Your task to perform on an android device: I want to try Snapchat app but didn't get the link to download look for the mail from Snapchat in the Gmail app
Image 0: 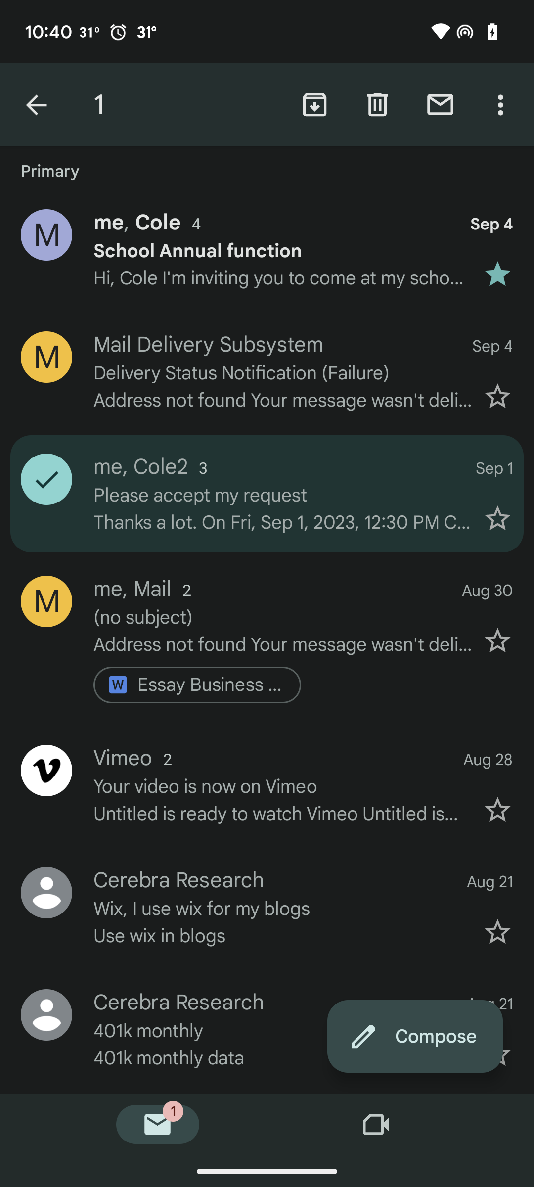
Click on the back arrow icon at the top left corner of the screen
Step 0: click (36, 105)
Image 1: 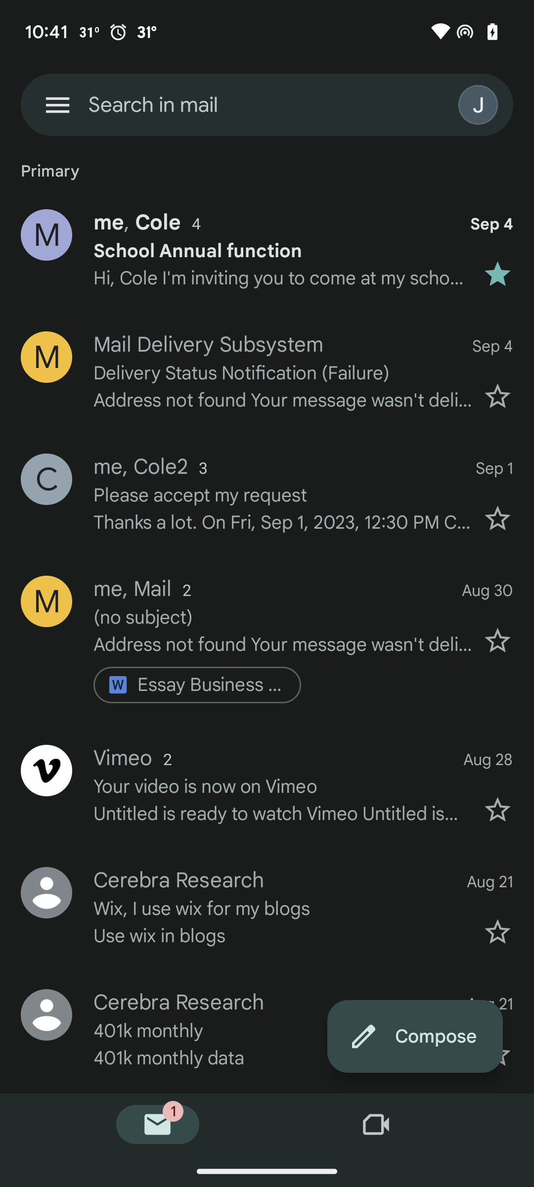
Click on the search bar at the top of the screen
Step 1: click (267, 105)
Image 2: 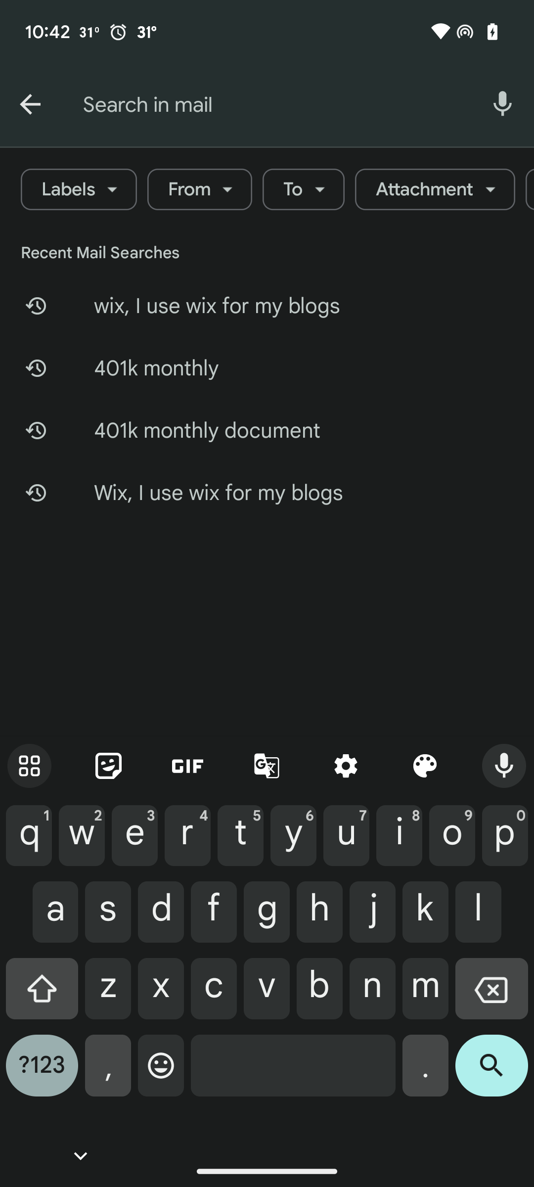
Search for snapchat mail
Step 2: type "Snapchat"
Image 3: 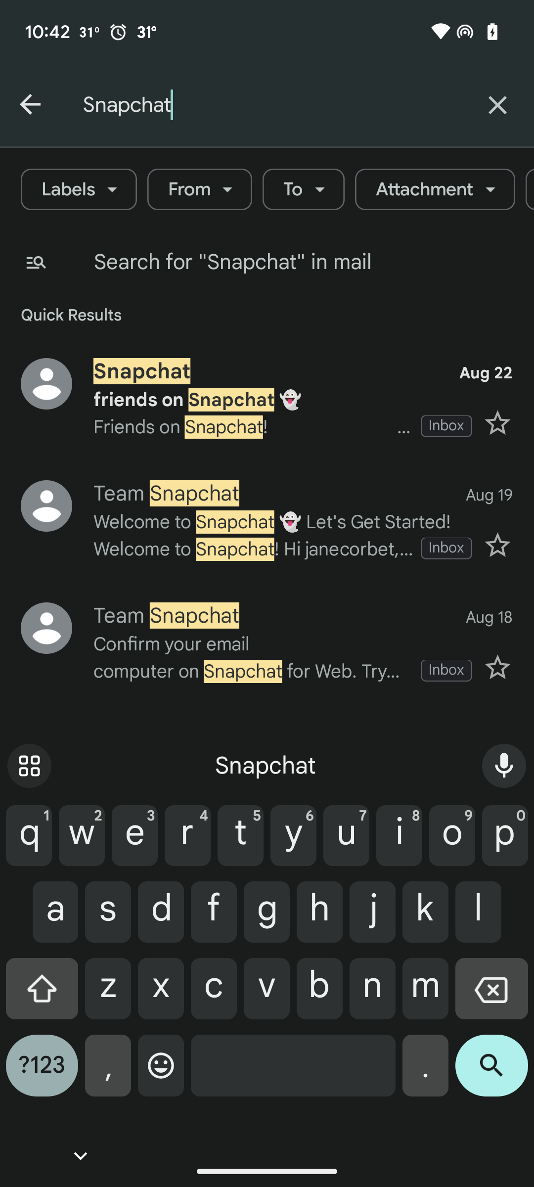
Click on the search icon on the keyboard
Step 3: click (491, 1073)